Your task to perform on an android device: I want to add a message "Happy Birthday Abdul" with the flowers that I am going to give to him on his birthday on 21st December from the Ferns And Petals app.
Image 0: 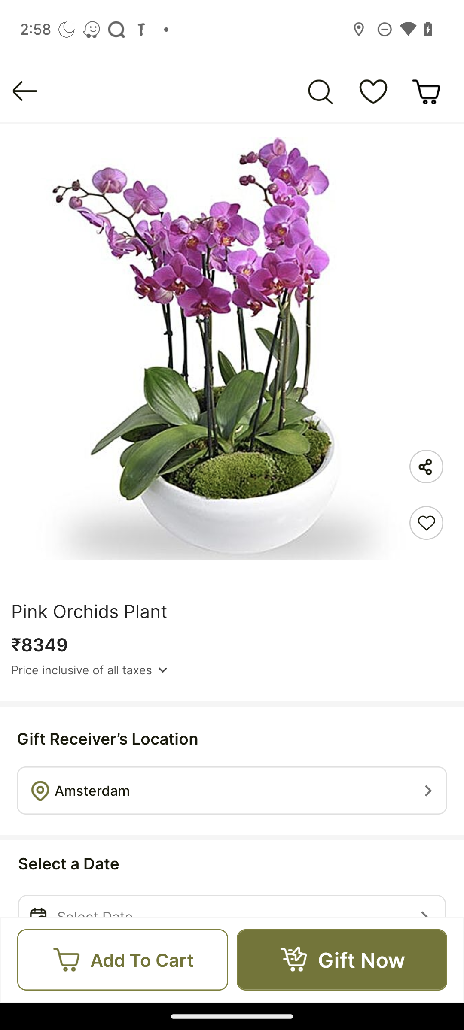
Swipe up to view more options.
Step 0: scroll down
Image 1: 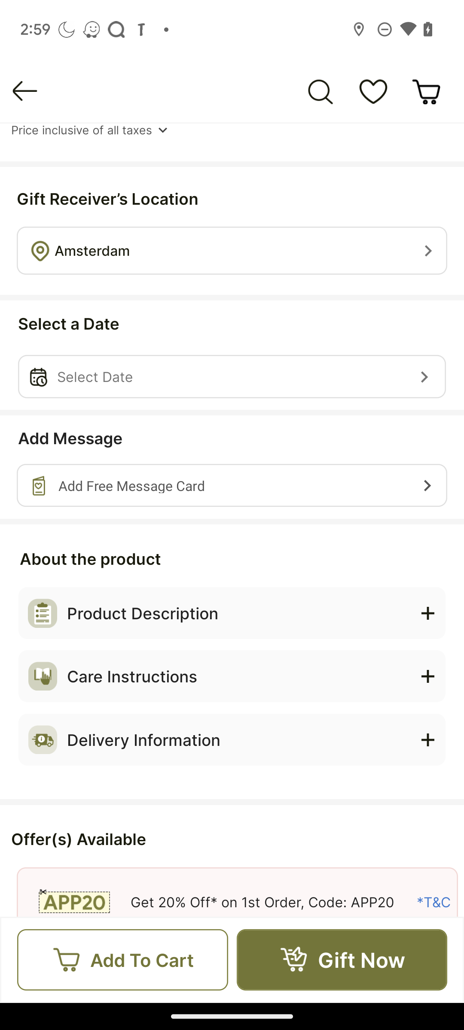
Click on the Add Message text box.
Step 1: click (131, 485)
Image 2: 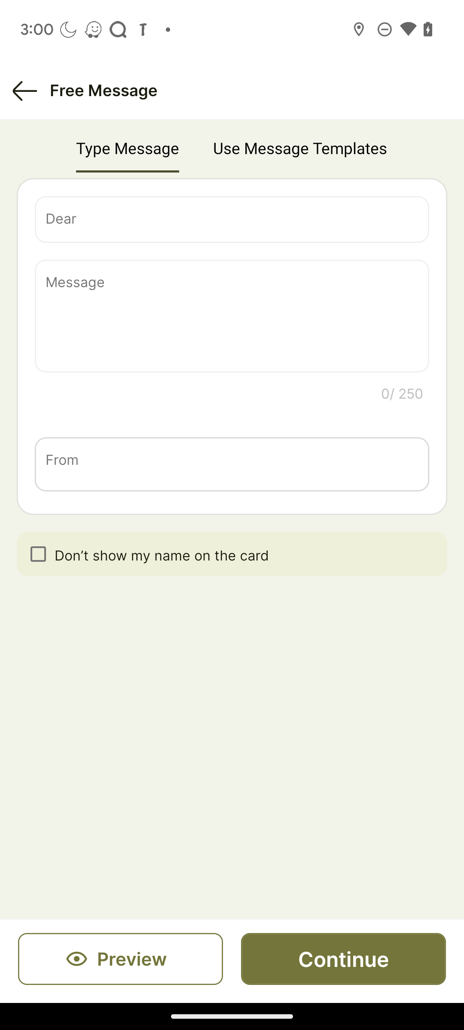
Enter Happy Birthday Abdul in the Message text box.
Step 2: type "Happy Birthday Abdul"
Image 3: 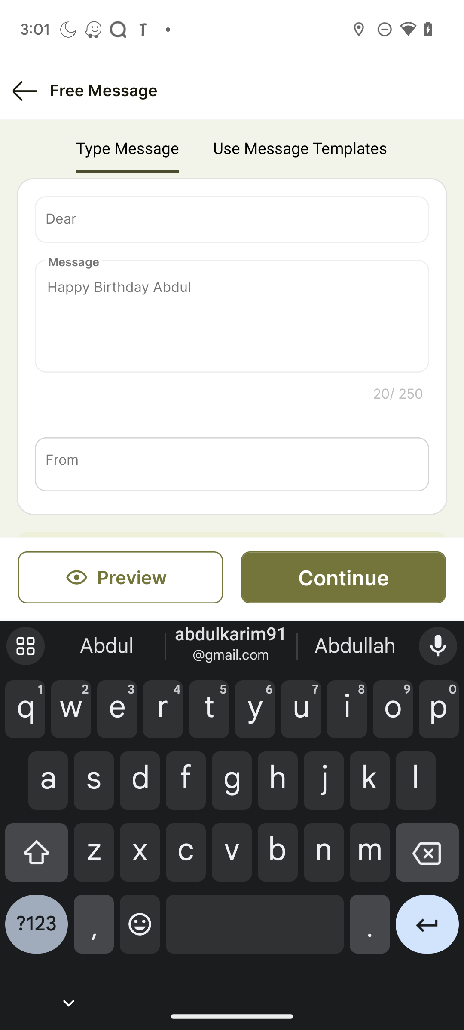
Enter Levi Van Loon in the "From" text box.
Step 3: type "Levi Van Loon"
Image 4: 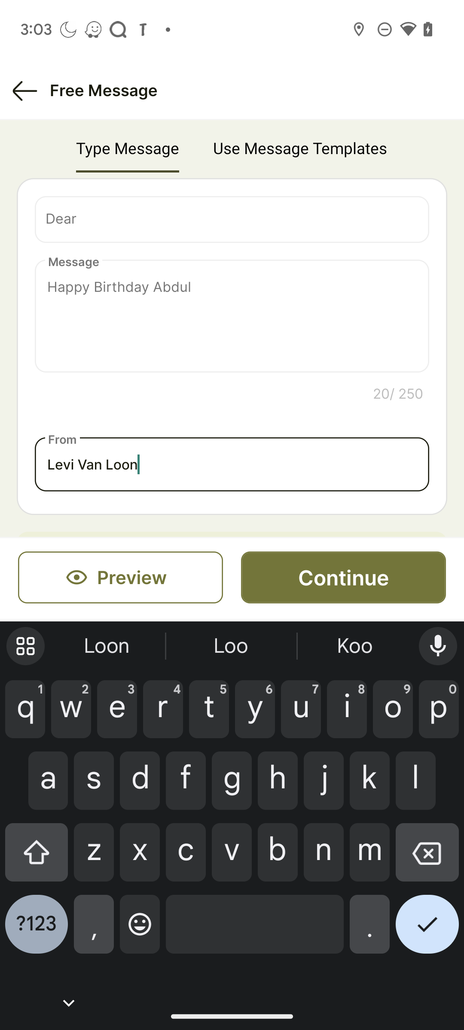
Click on the Continue button.
Step 4: click (343, 577)